Your task to perform on an android device: Get the direction from Bristol Temple Meads  to the Bristol Parkway station in the Trainline App .
Image 0: 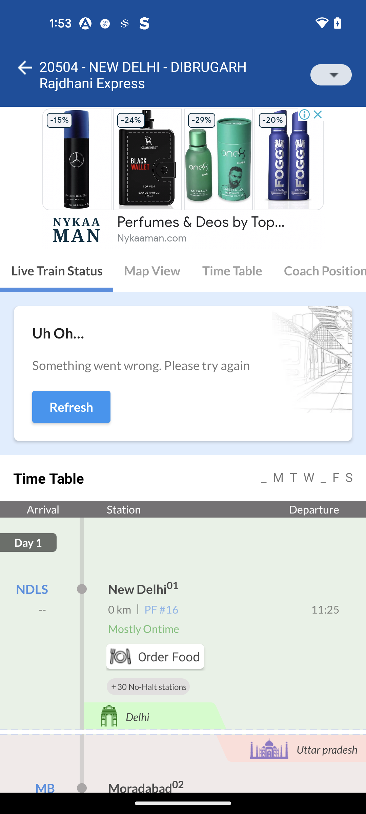
Open the Trainline App
Step 0: open app "Trainline"
Image 1: 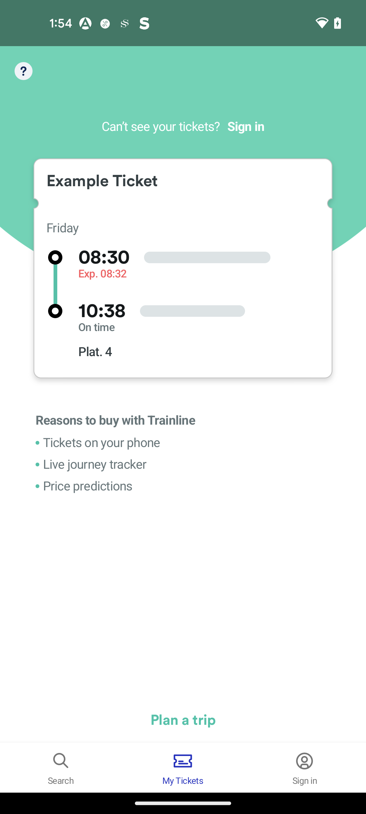
Go to the search section
Step 1: click (61, 768)
Image 2: 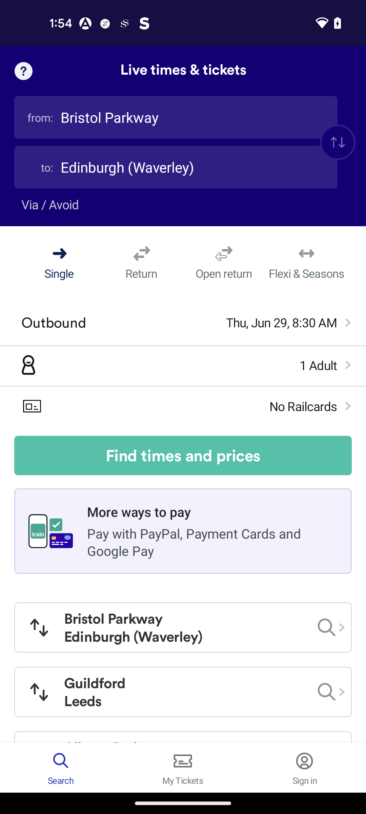
Click on the origin station selection
Step 2: click (176, 117)
Image 4: 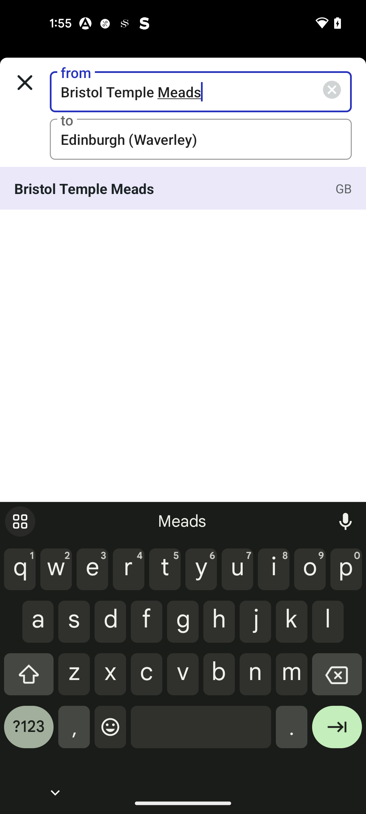
Click on the suggested result
Step 4: click (167, 188)
Image 5: 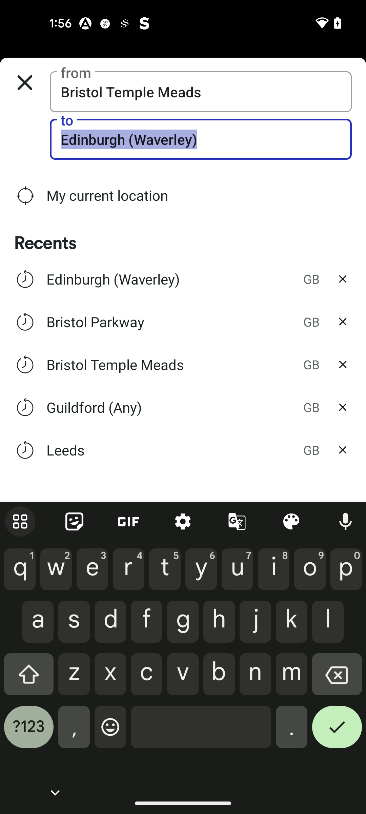
In the destination bar search for Bristol Parkway 
Step 5: type "Bristol Parkway "
Image 6: 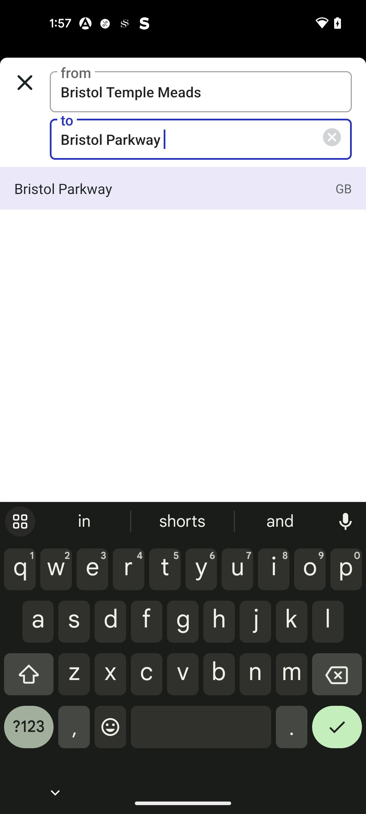
Click on the suggested result
Step 6: click (167, 188)
Image 7: 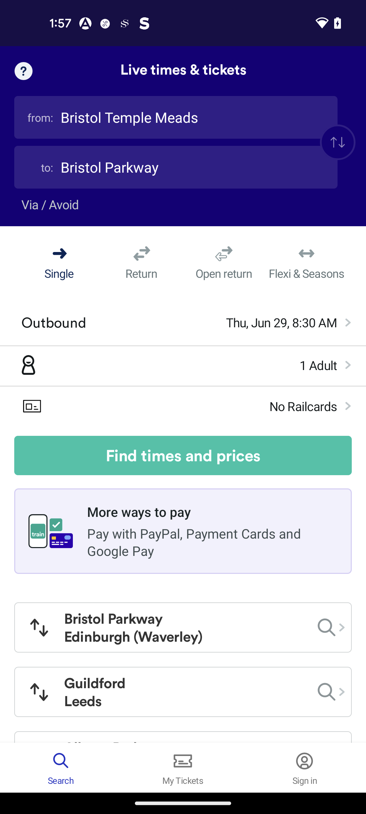
Click on the Find times and prices button
Step 7: click (183, 456)
Image 8: 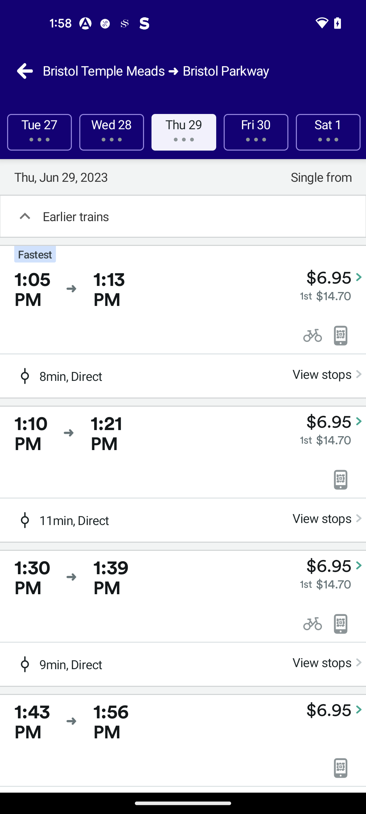
View the stops of the first scheduled train
Step 8: click (322, 374)